Your task to perform on an android device: I want to search for a flight from Knoxville to Hawaii.
Image 1: 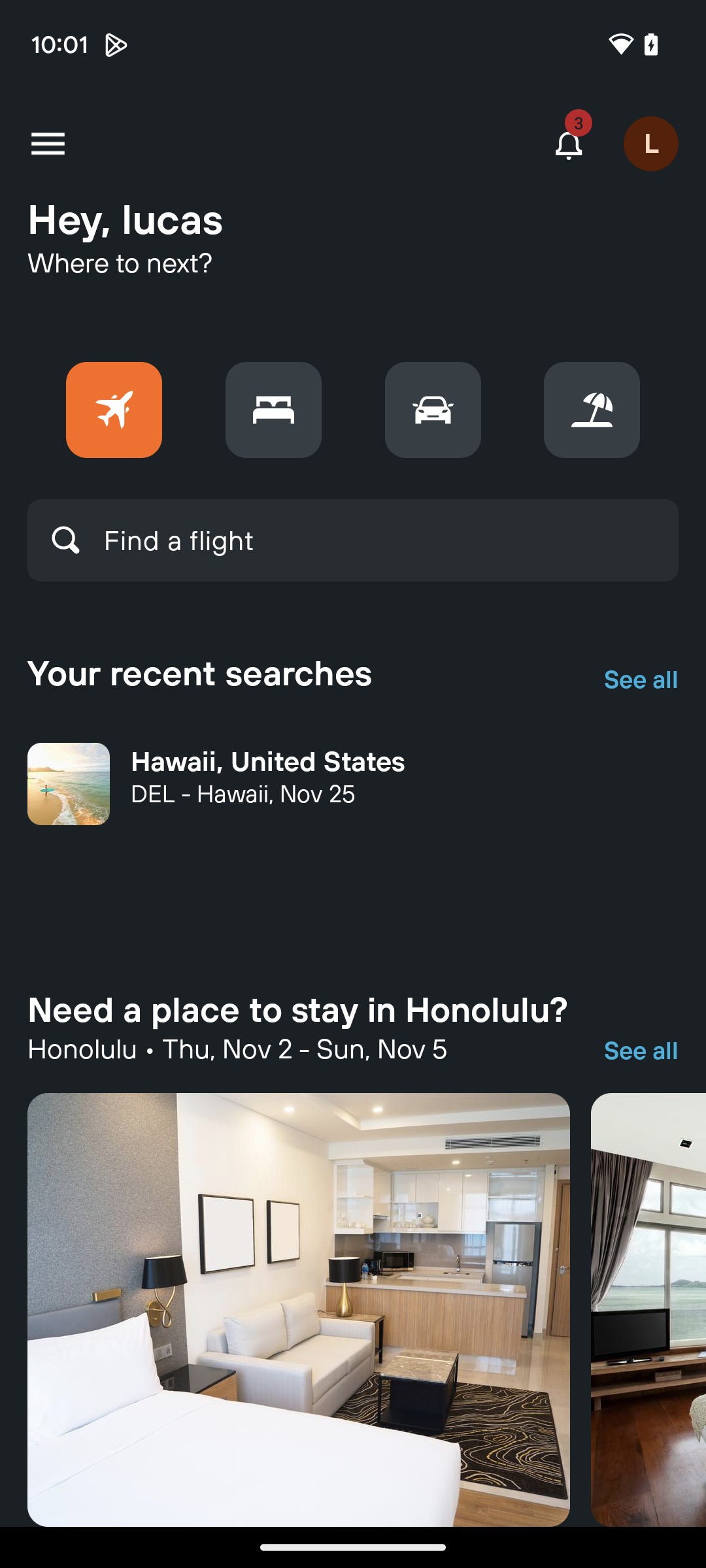
Click on "Find a flight".
Step 1: click (178, 540)
Image 2: 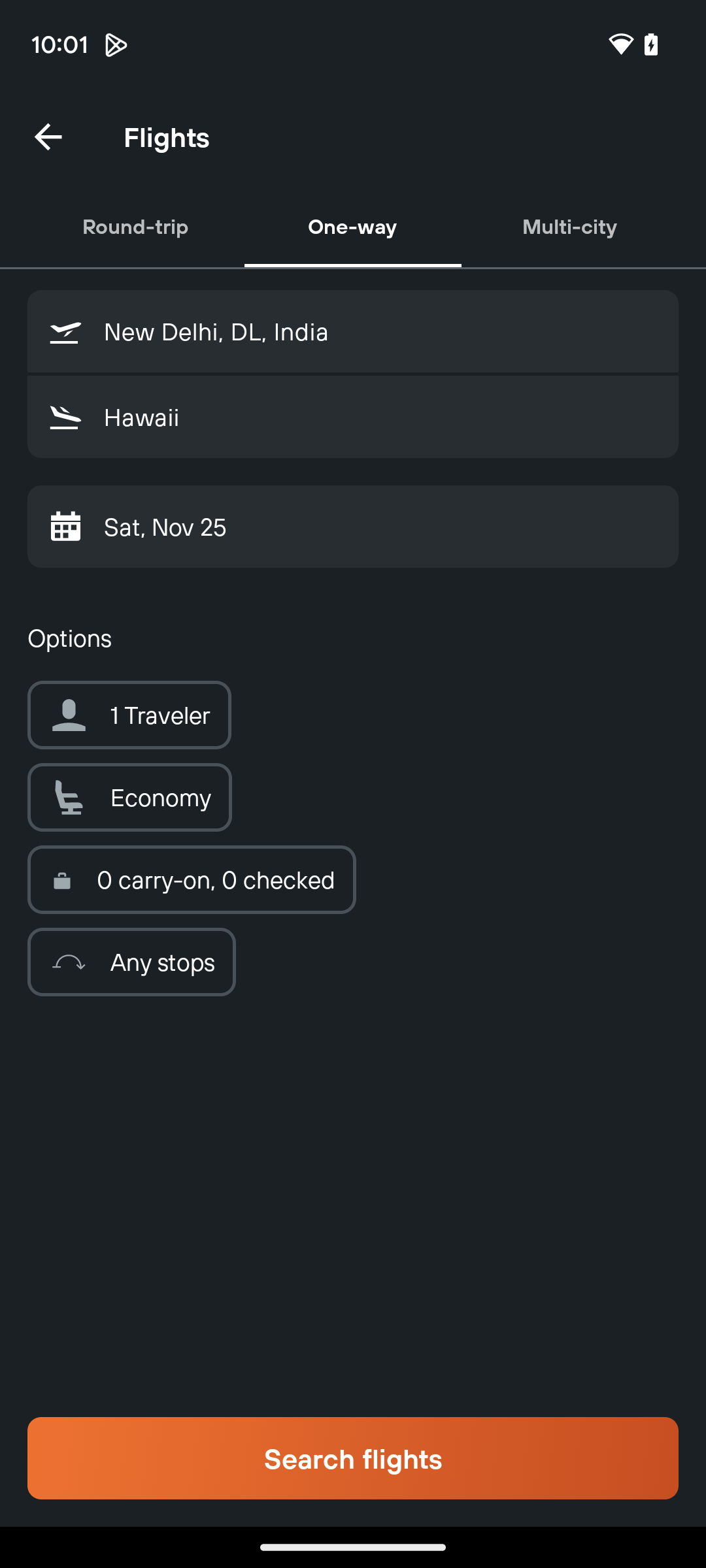
Click on New delhi.
Step 2: click (380, 331)
Image 3: 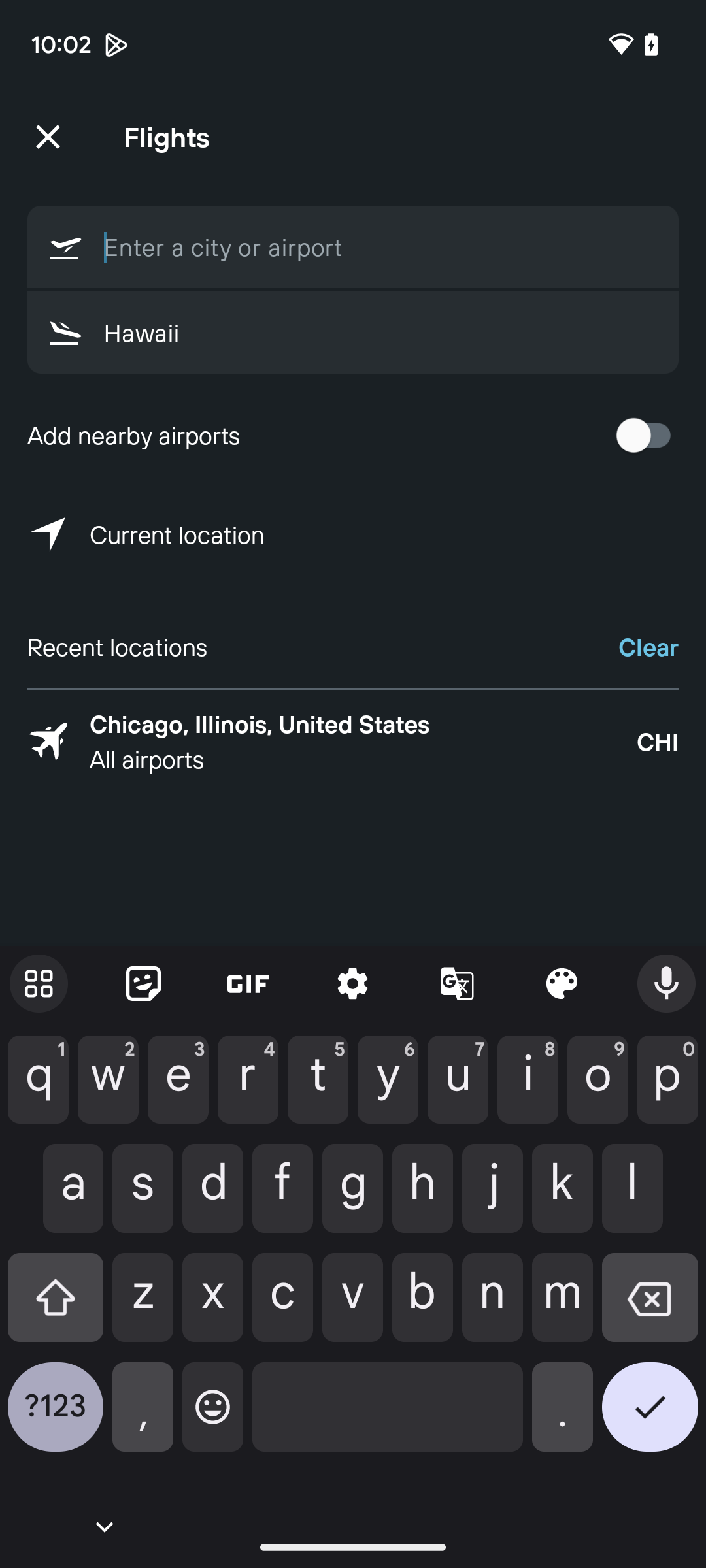
Enter Knoxville.
Step 3: type "Knoxville."
Image 4: 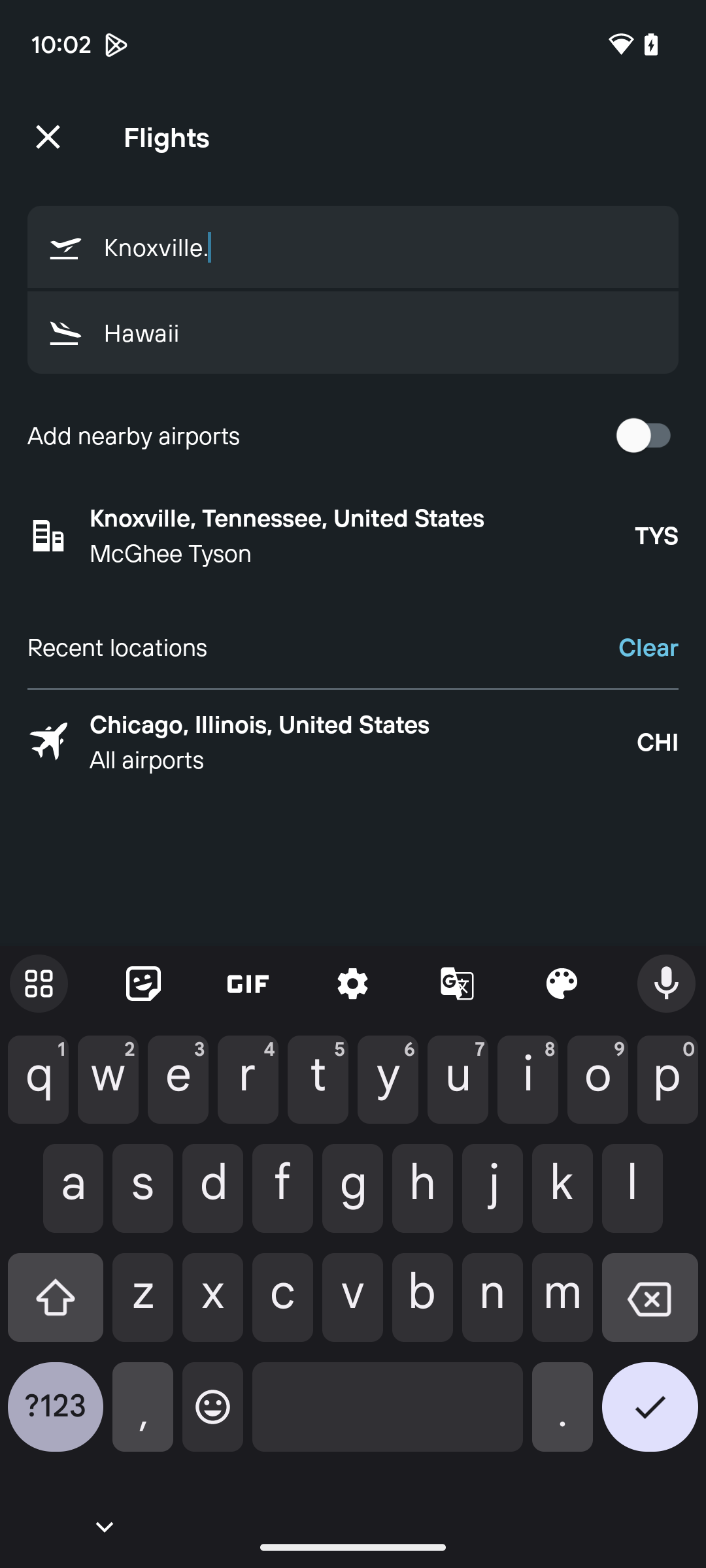
Select knoxville.
Step 4: click (361, 517)
Image 5: 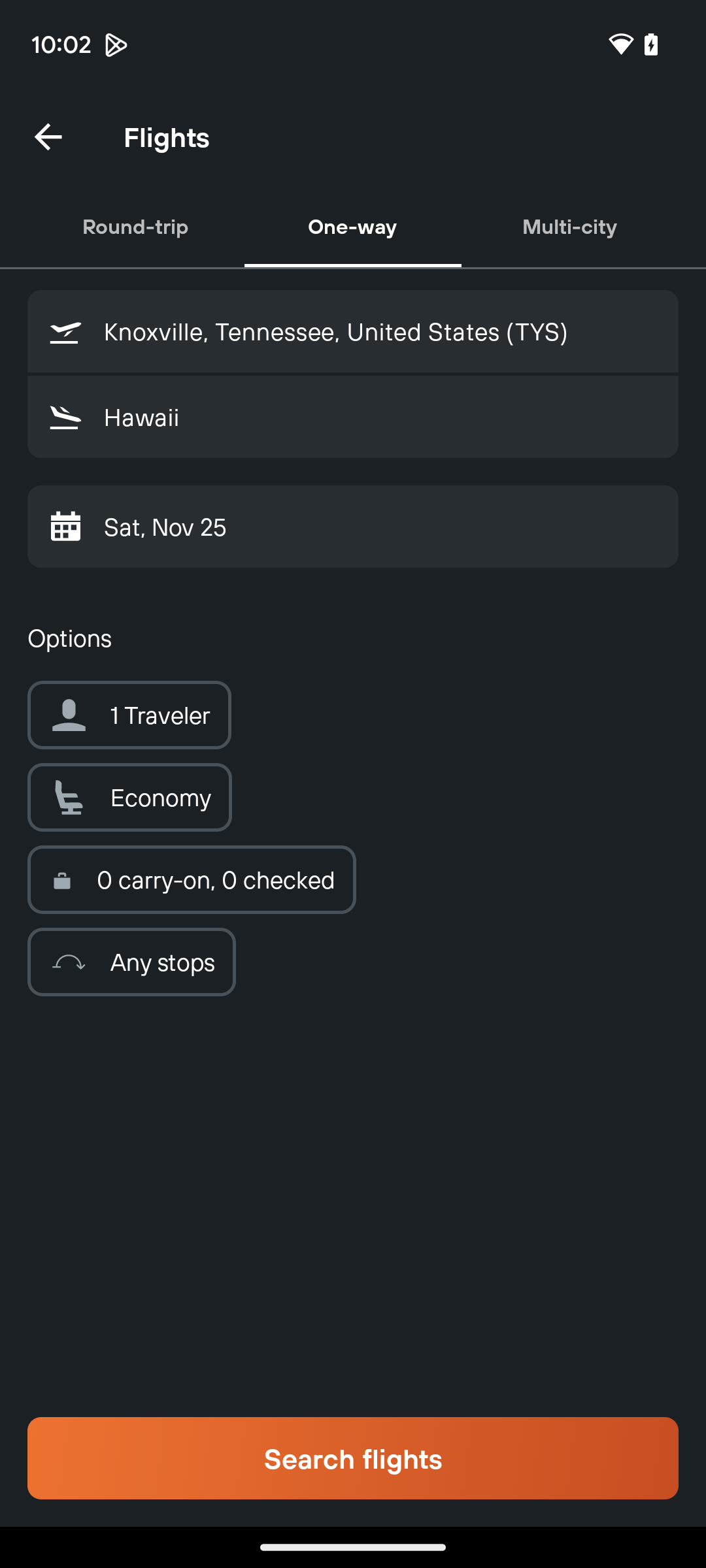
Click on search flights.
Step 5: click (353, 1458)